Your task to perform on an android device: I want to search for a sunscreen for my wife. Browse for the product in the Sugar app.
Image 0: 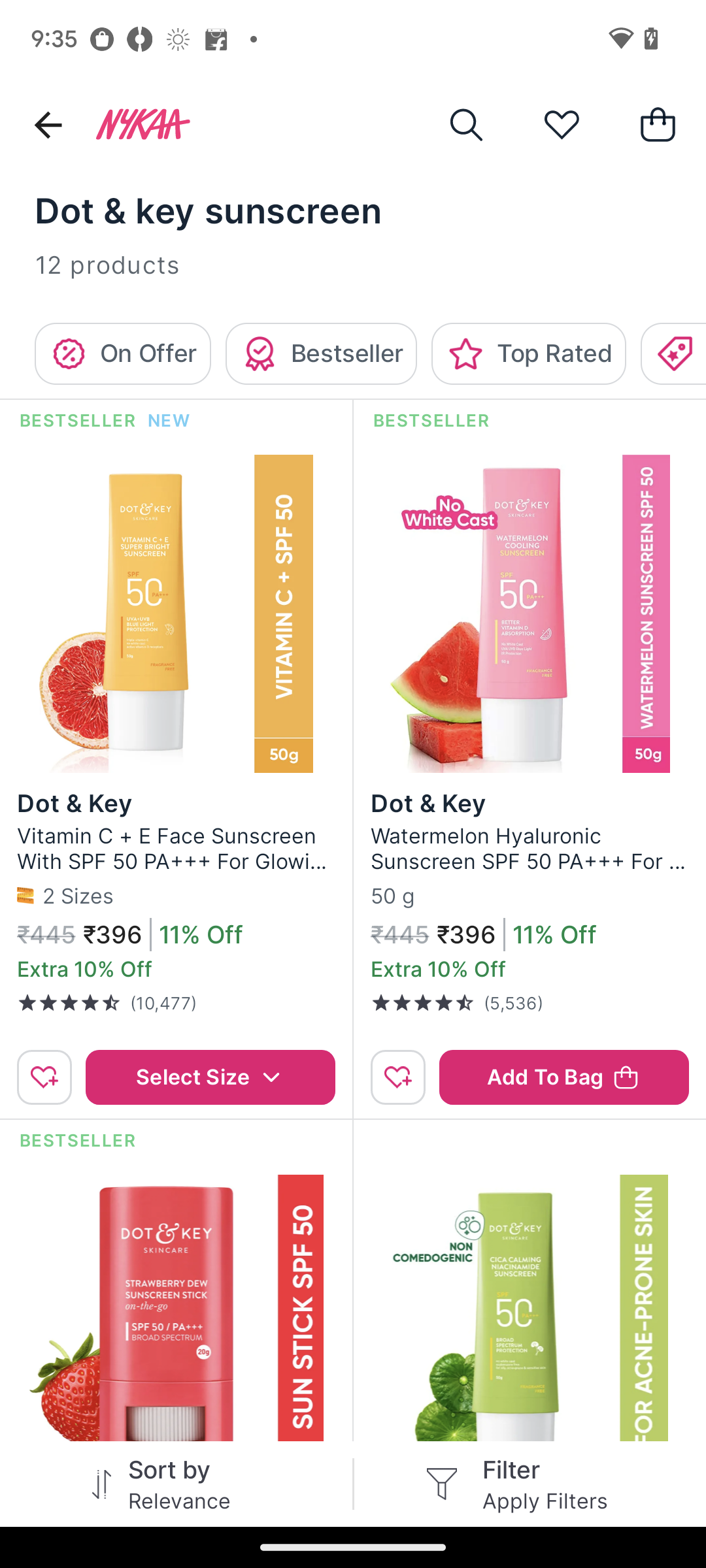
Open the Sugar app.
Step 0: open app "SUGAR"
Image 1: 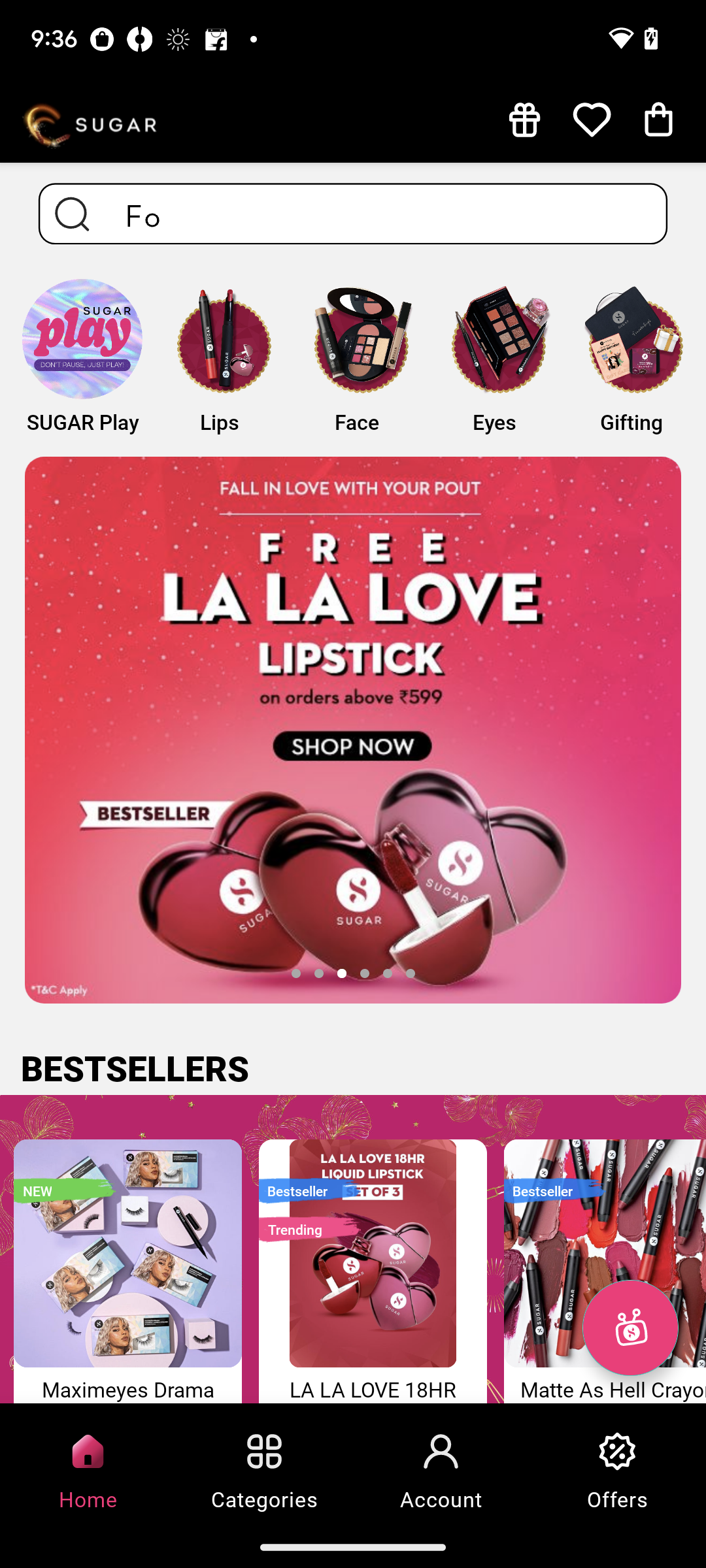
Click on the search bar.
Step 1: click (353, 214)
Image 4: 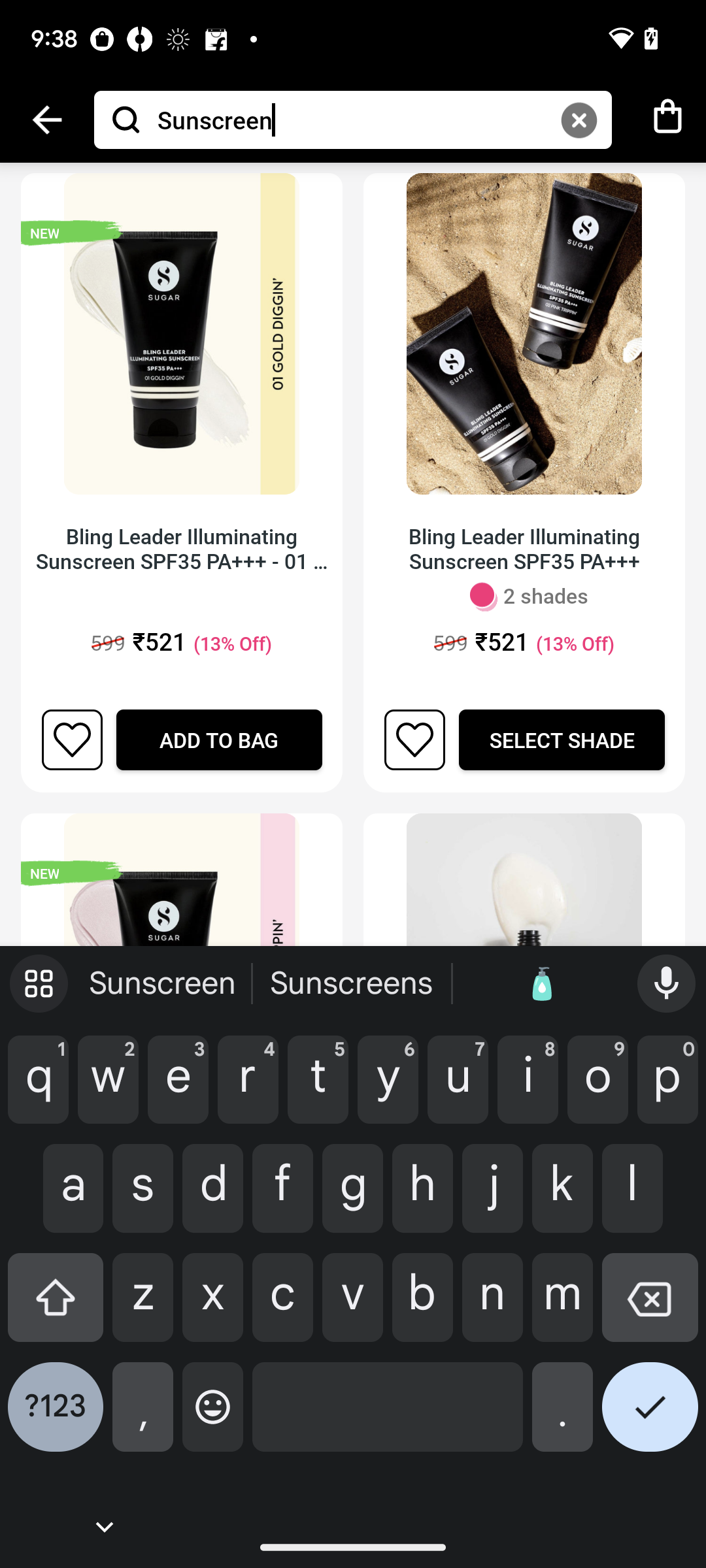
Click on the search icon.
Step 4: click (650, 1417)